Your task to perform on an android device: I want to try italian restaurants with my friend, therefore I am going to search for Giachino Ristoranto restaurants in the Opentable app.
Image 0: 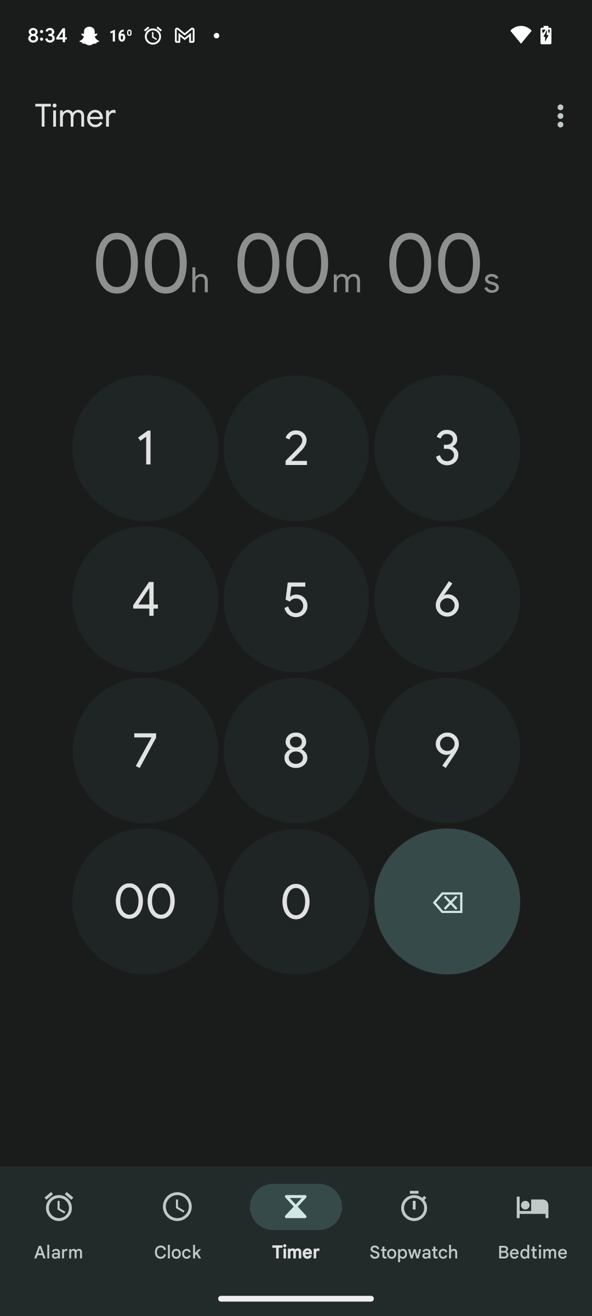
Open the OpenTable app
Step 0: open app "OpenTable"
Image 2: 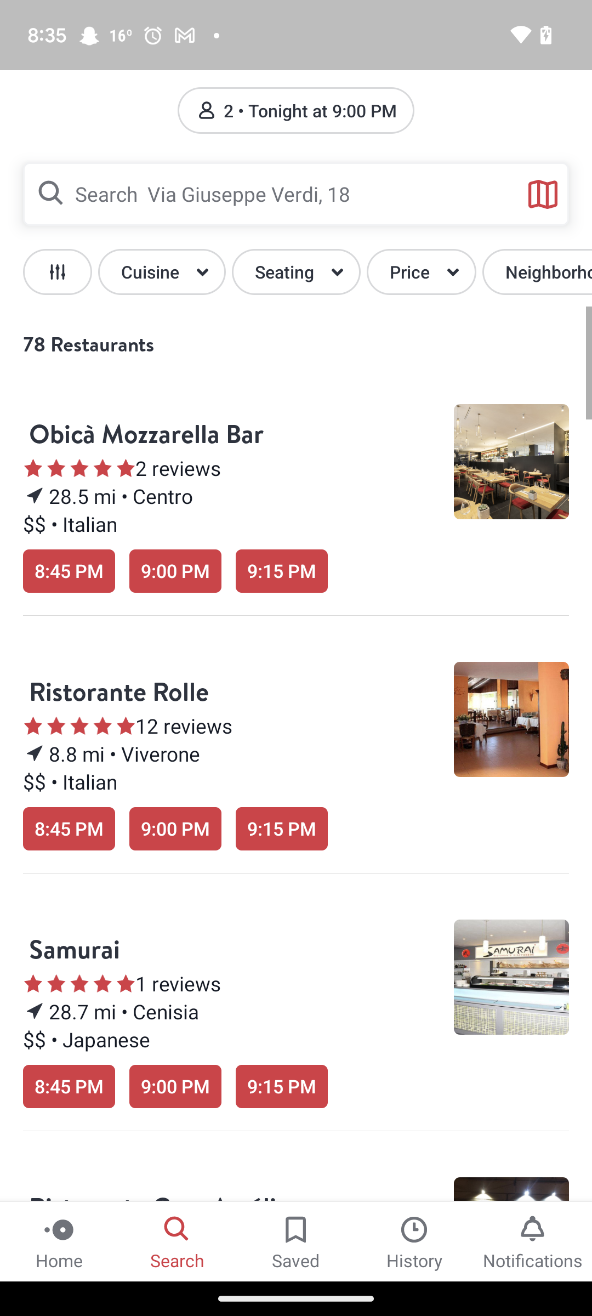
Click on the search bar at the top of the screen
Step 2: click (301, 194)
Image 3: 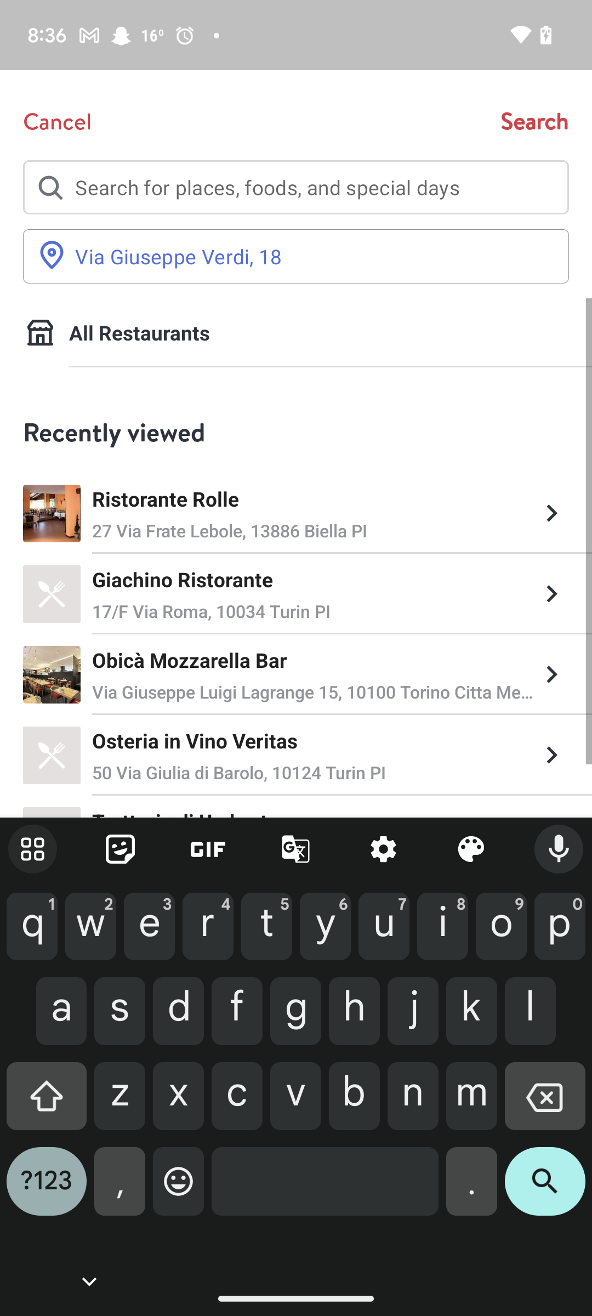
Search for Giachino Ristoranto restaurants
Step 3: type "Giachino Ristoranto"
Image 4: 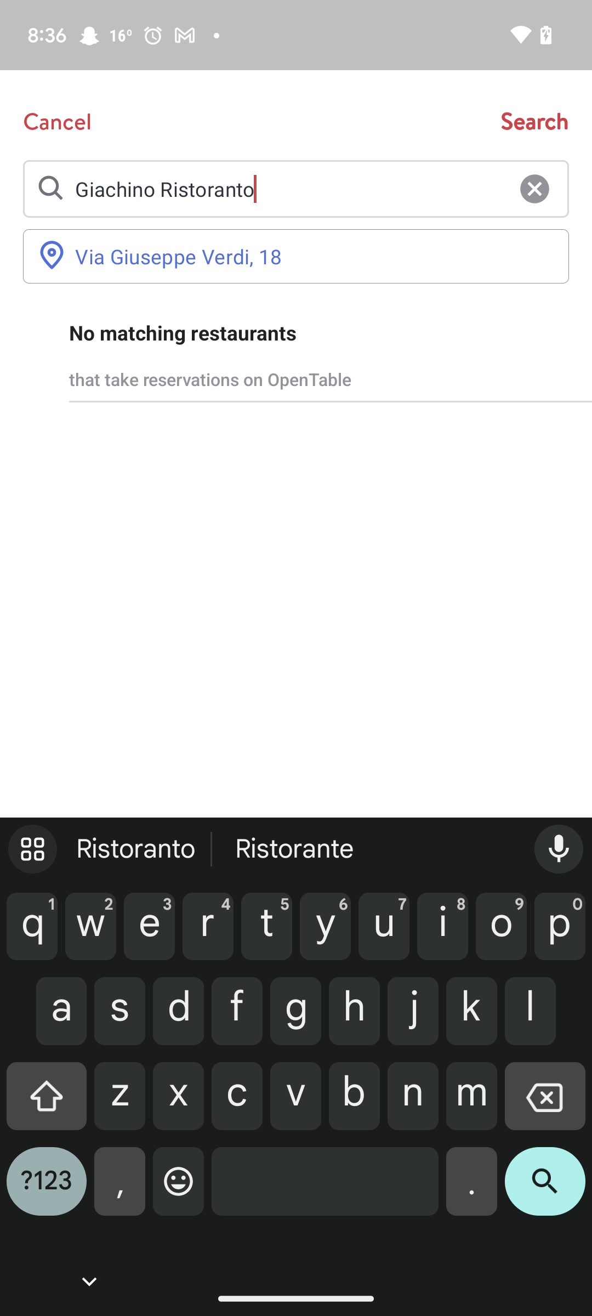
Click on the search button at the top right of the screen
Step 4: click (534, 121)
Image 5: 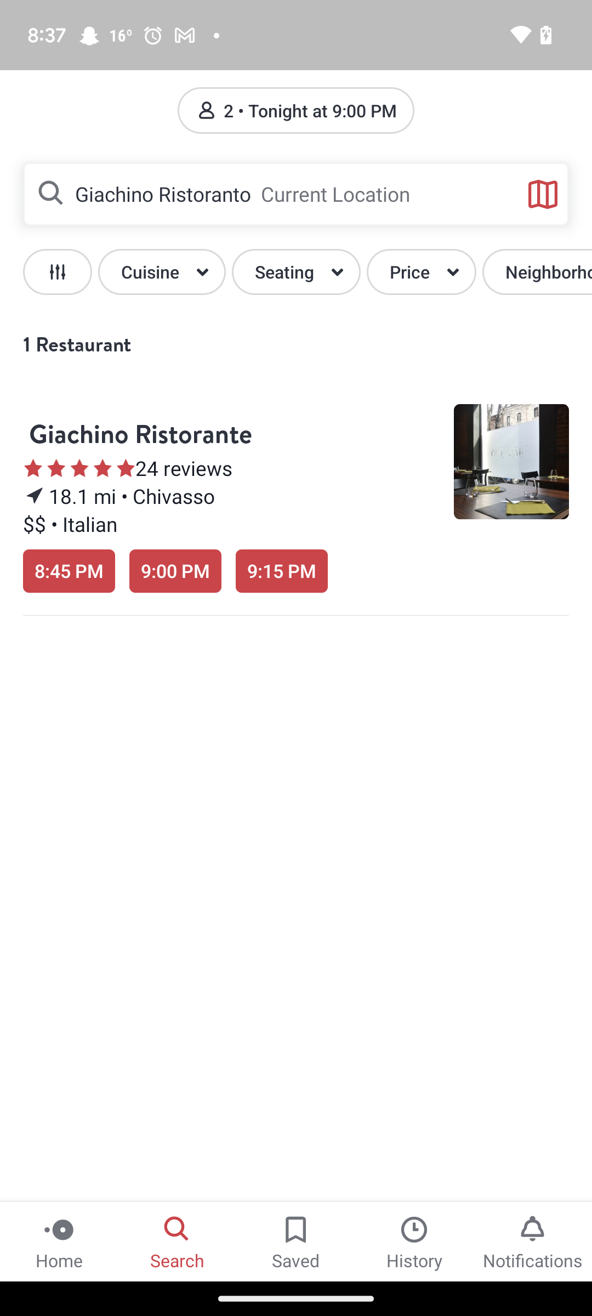
Open the Giachino Ristoranto restaurants
Step 5: click (252, 524)